Your task to perform on an android device: I want to use the To Do List app to share my reminder of buying New Balance hiking shoes with my son, Evan Kramer, at his email address, evankramer@gmail.com.
Image 0: 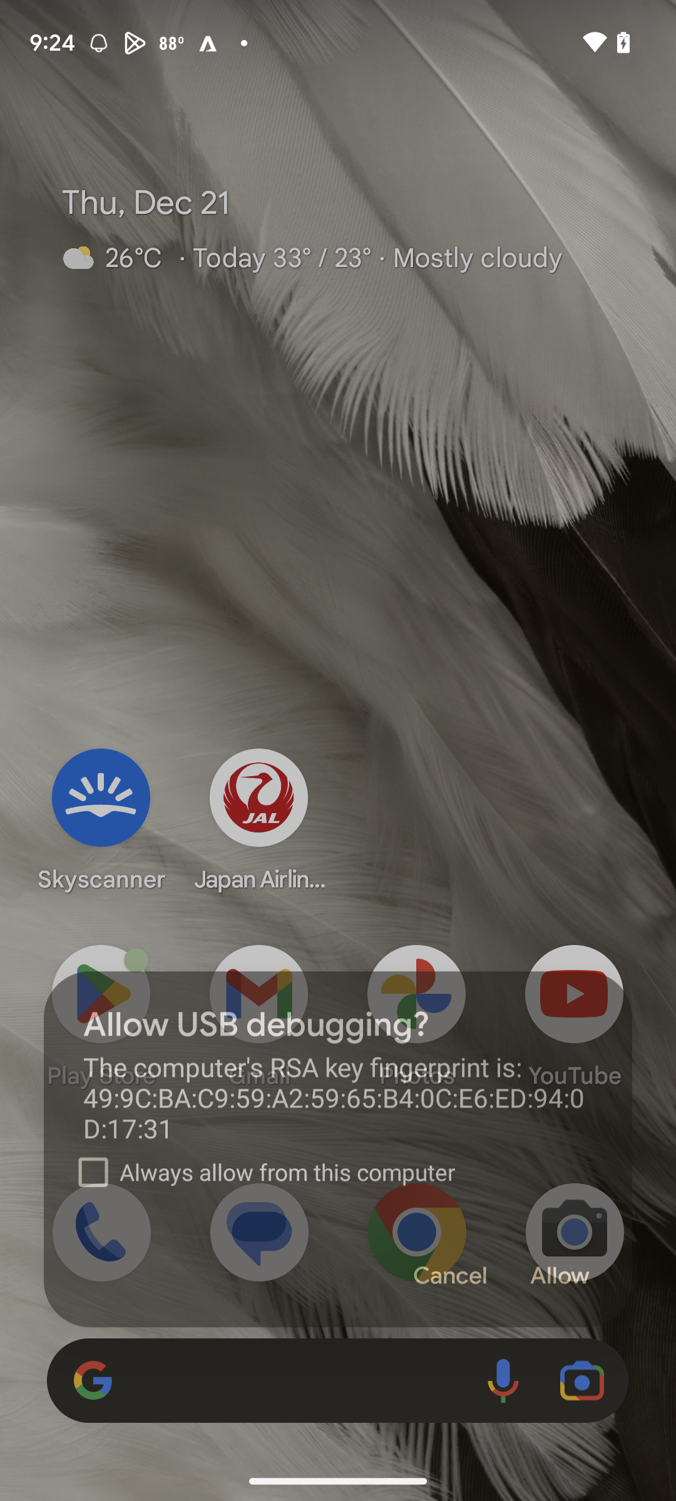
Open To Do List app
Step 0: open app "To Do List"
Image 2: 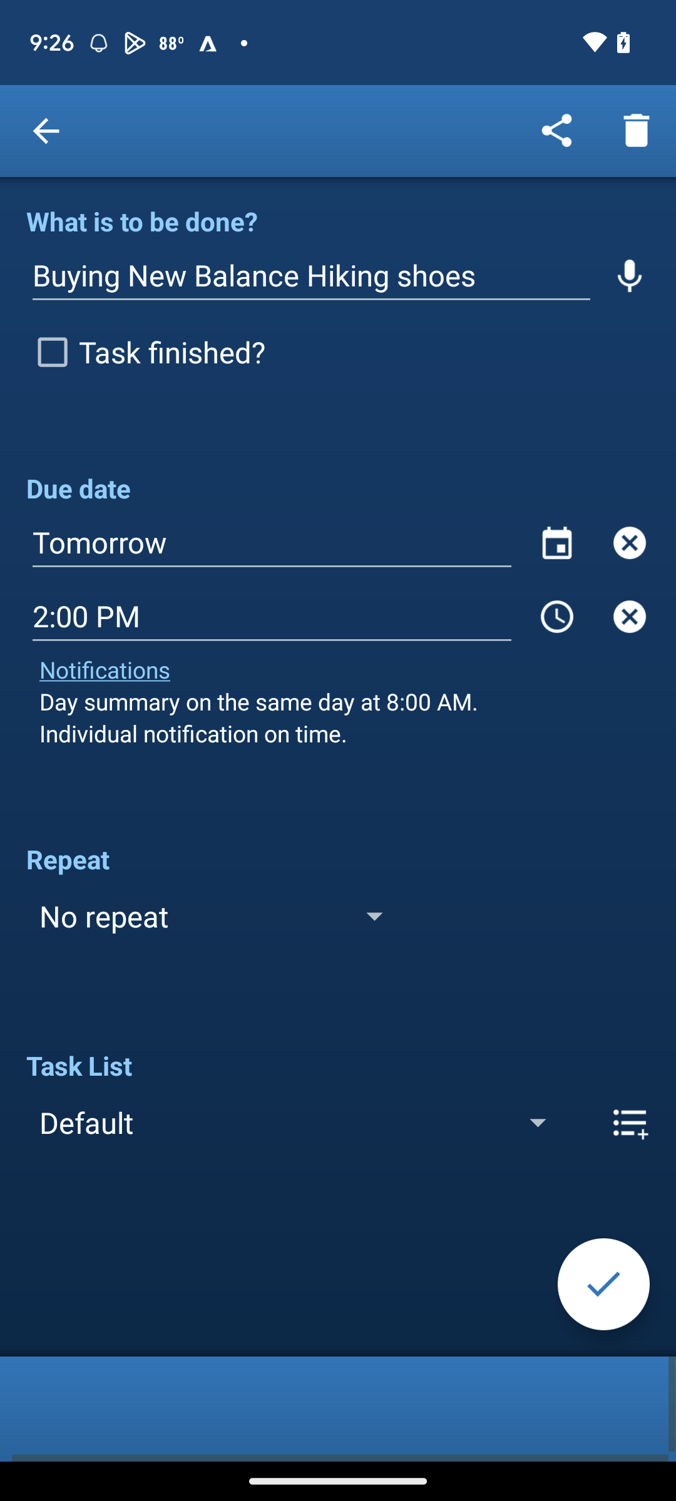
Click on the share button
Step 2: click (556, 131)
Image 3: 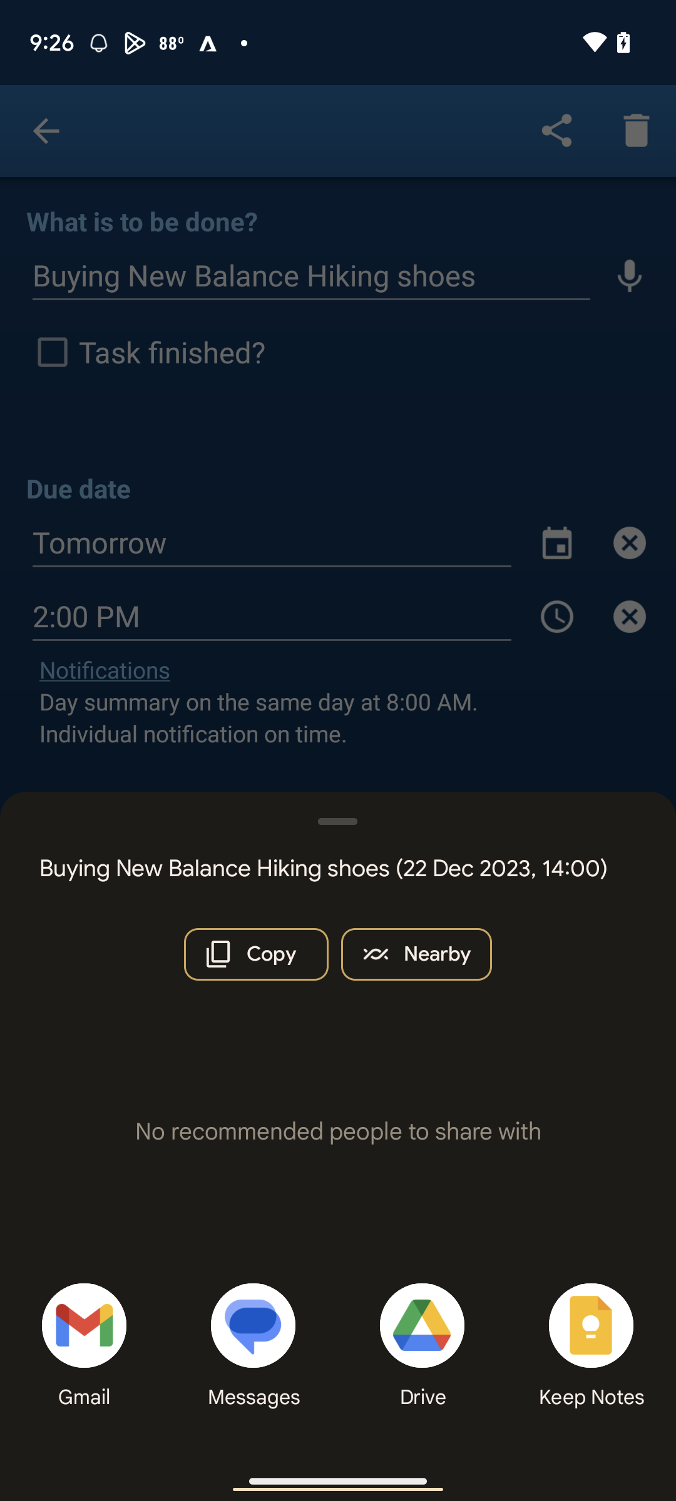
Click on gmail
Step 3: click (68, 1317)
Image 4: 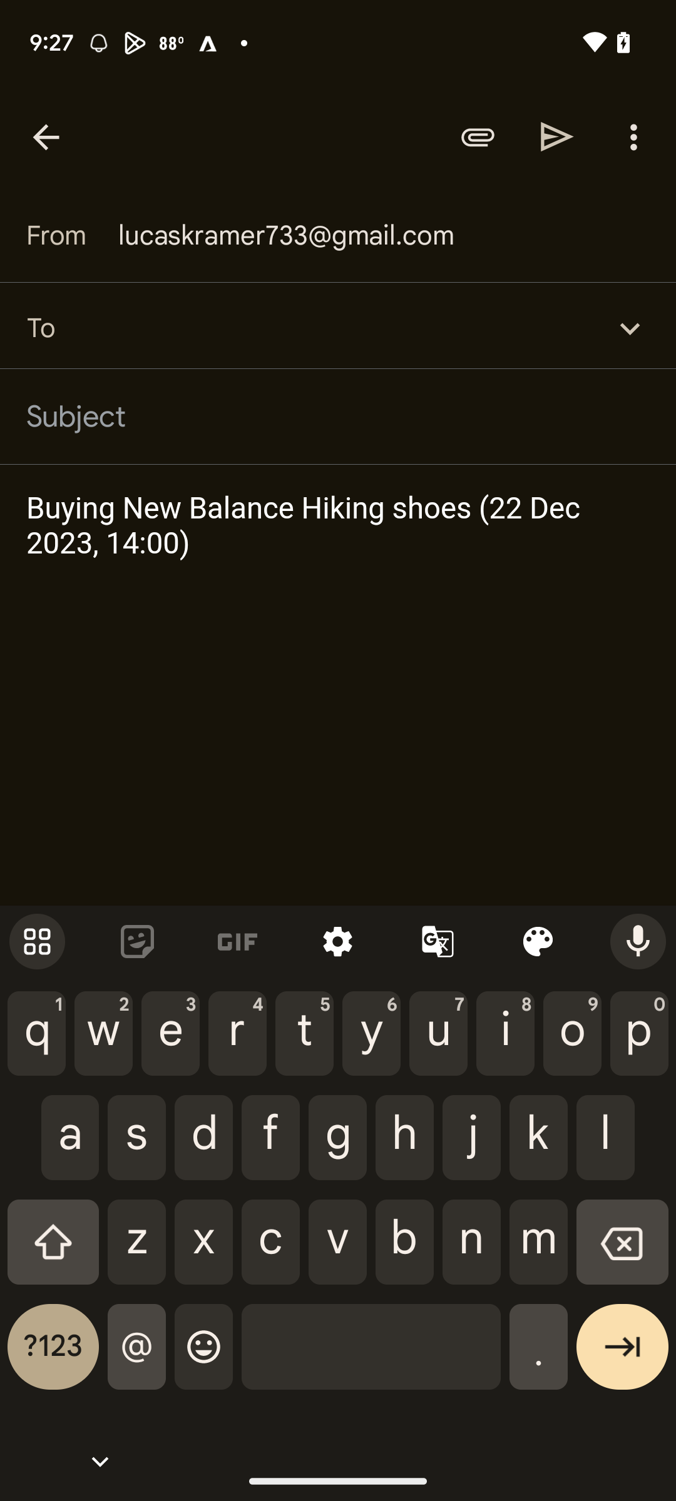
Add evankramer@gmail.com
Step 4: type "evankramer@gmail.com"
Image 5: 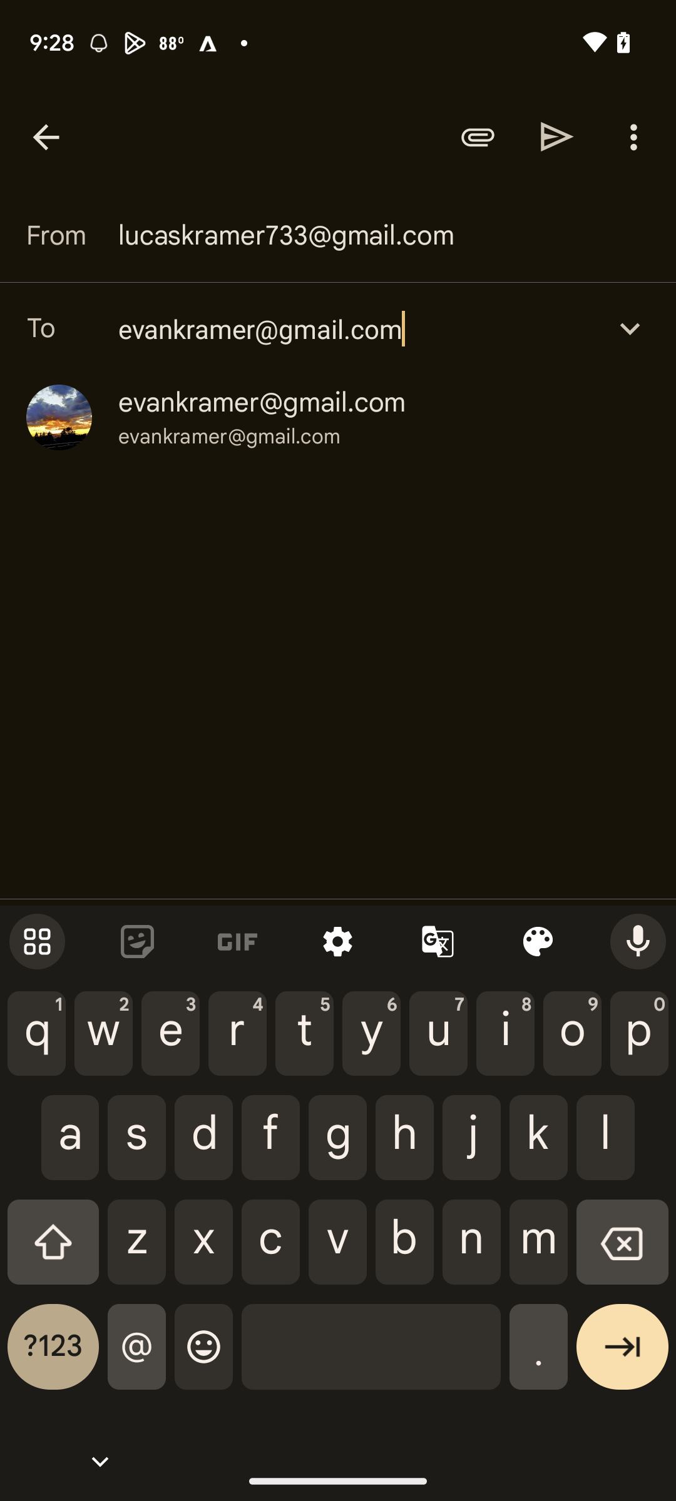
Select the email id
Step 5: click (262, 402)
Image 6: 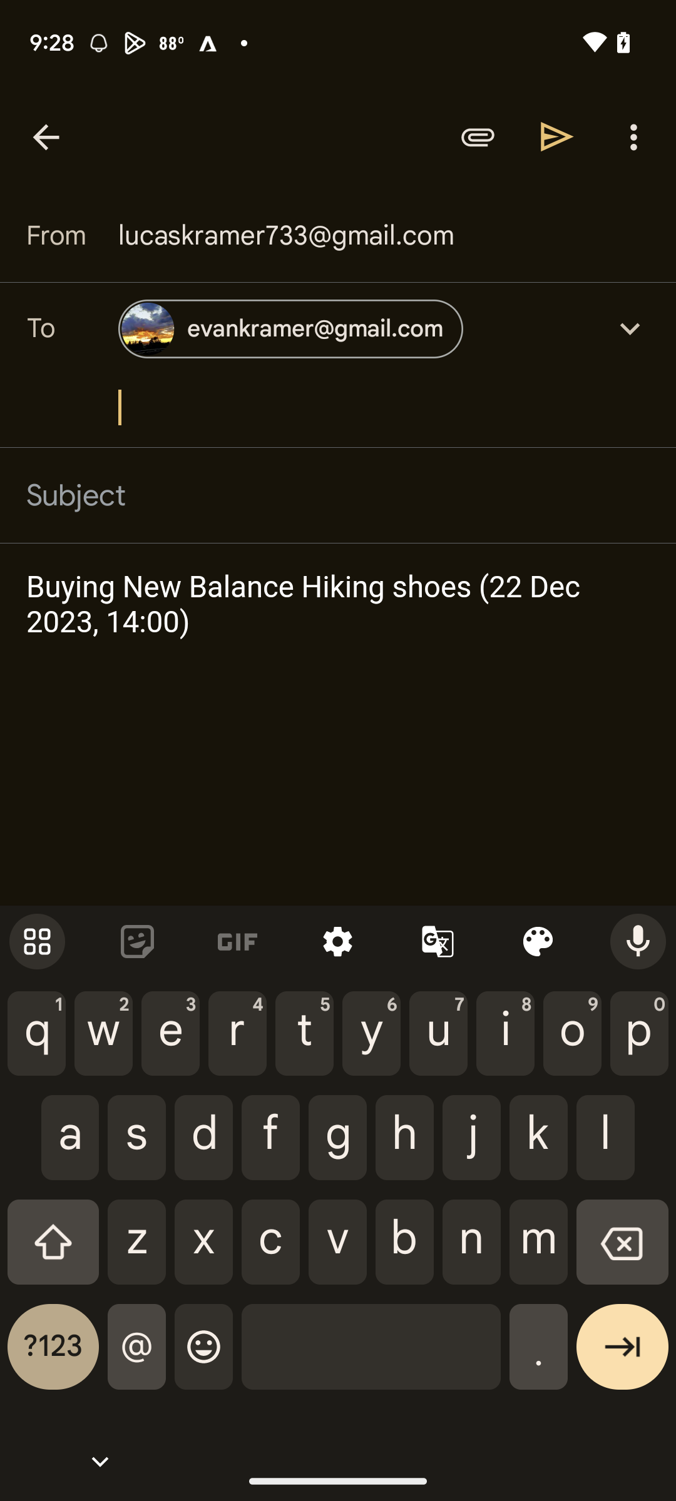
Click on sent
Step 6: click (557, 136)